Your task to perform on an android device: Share the pdf file "The Queen's Gambit" with my friend Natalie Larson on her Messenger  ID Natalie Larson.
Image 0: 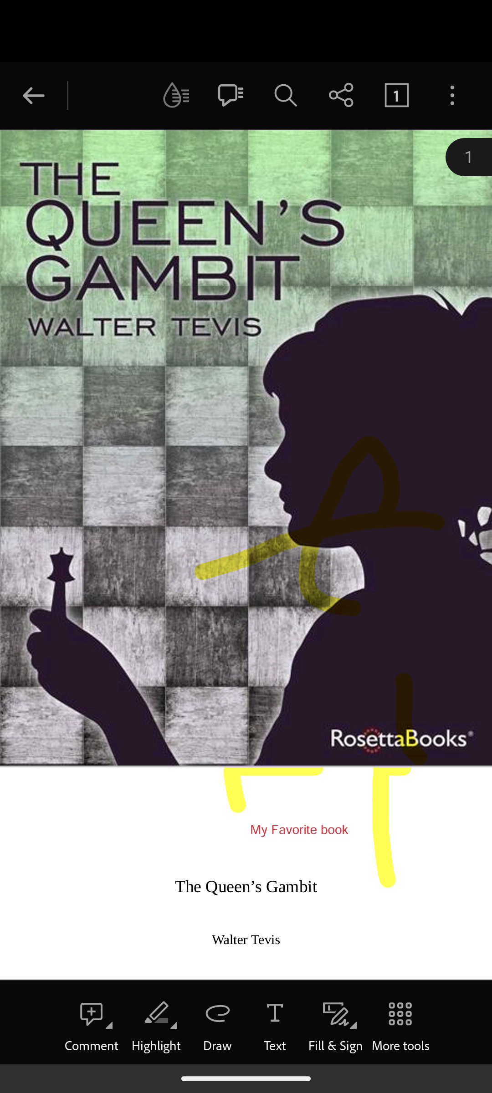
Click on the Share icon at the top.
Step 0: click (341, 95)
Image 1: 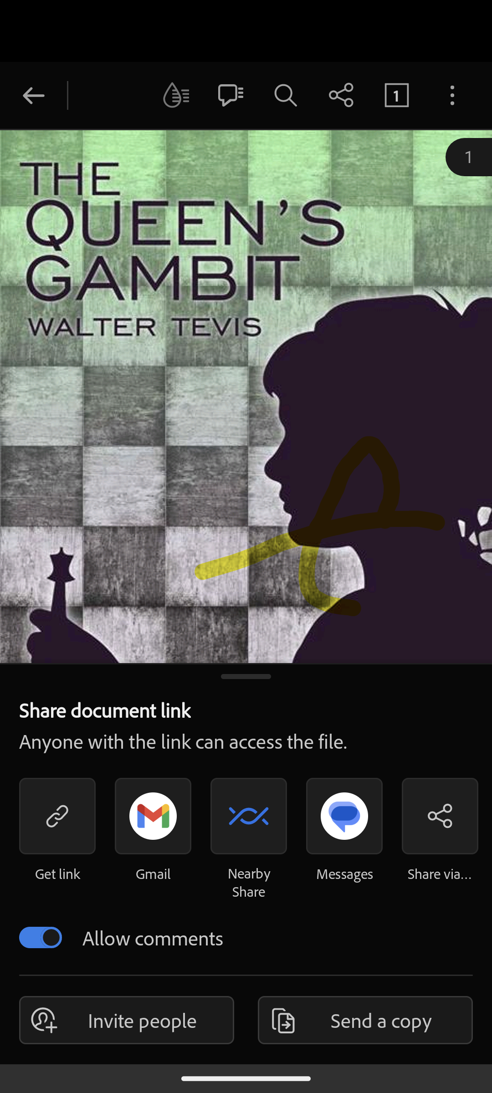
Click on the tab "Share Via".
Step 1: click (440, 816)
Image 2: 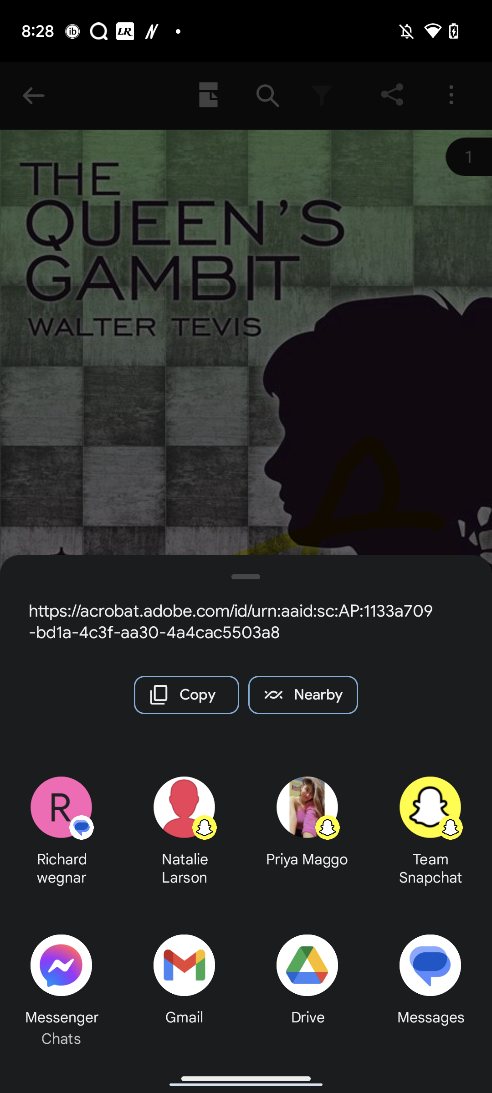
Click on the Messenger Chats tab.
Step 2: click (28, 955)
Image 3: 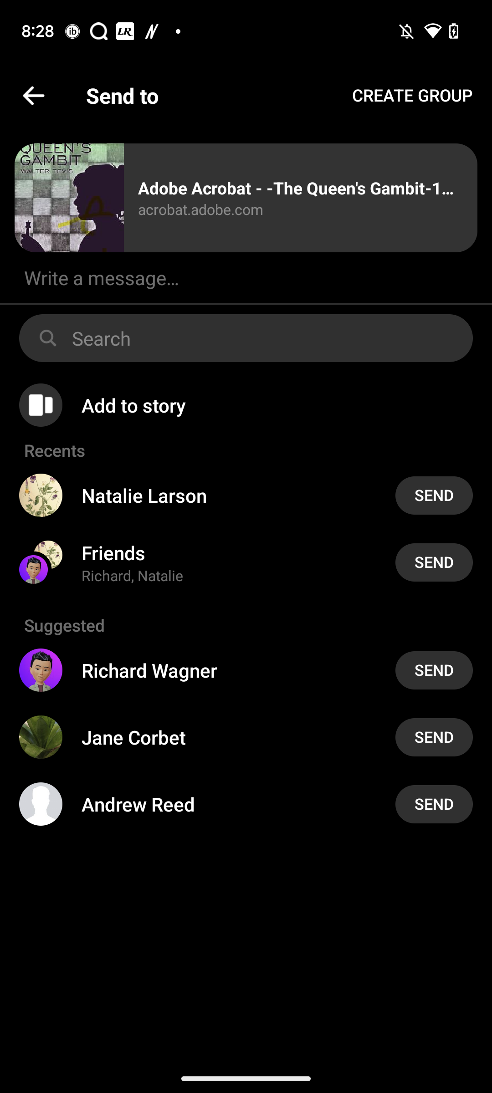
Click on the Send tab of Natalie Larson tab.
Step 3: click (434, 495)